Your task to perform on an android device: I want to get the direction from Groningen to Amsterdam because I am going for the first time in my life
Image 0: 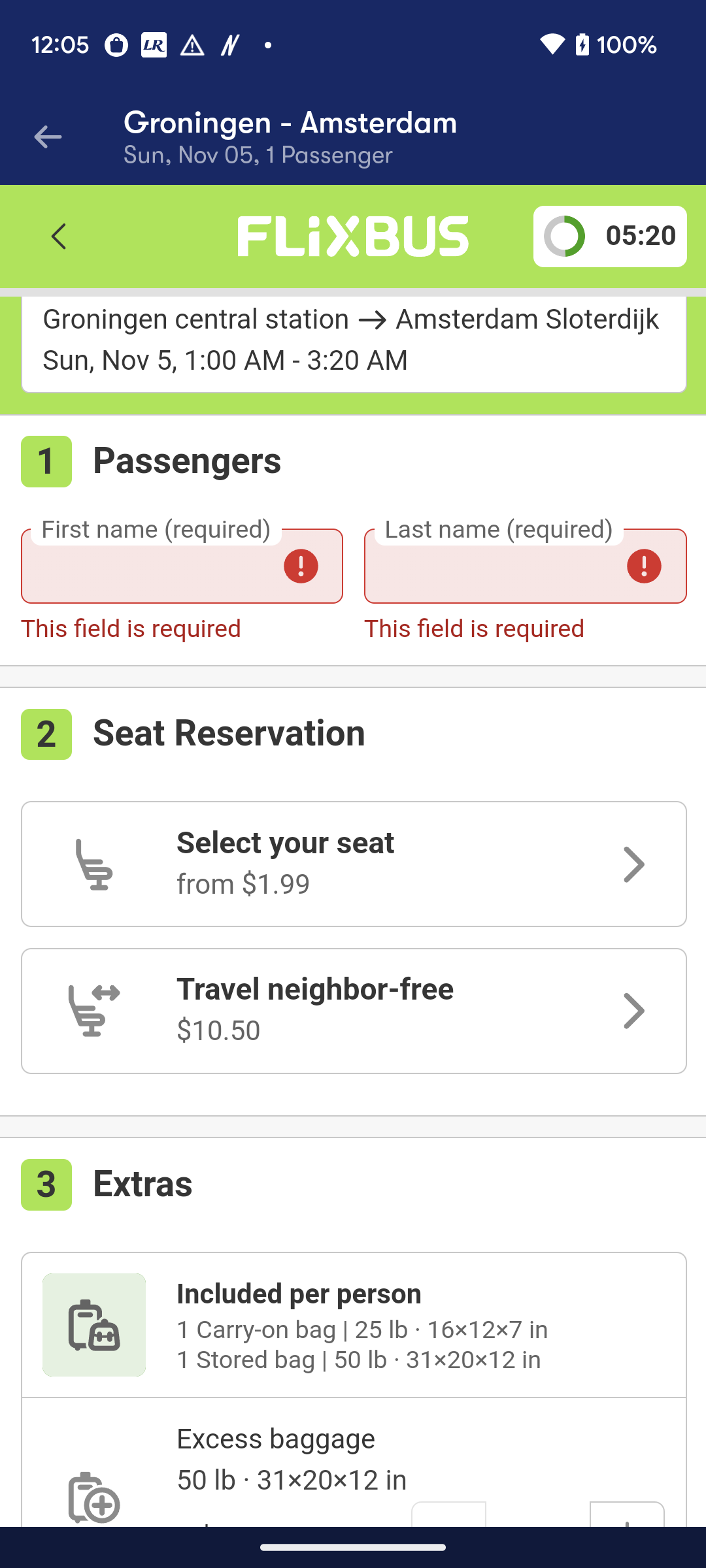
Click on the left arrow at the top left of the screen
Step 0: click (353, 808)